Your task to perform on an android device: On the Amazon app, save the Nobero Mens Travel Cotton Solid Hoody to enjoy free standard shipping on automatic deliveries.
Image 0: 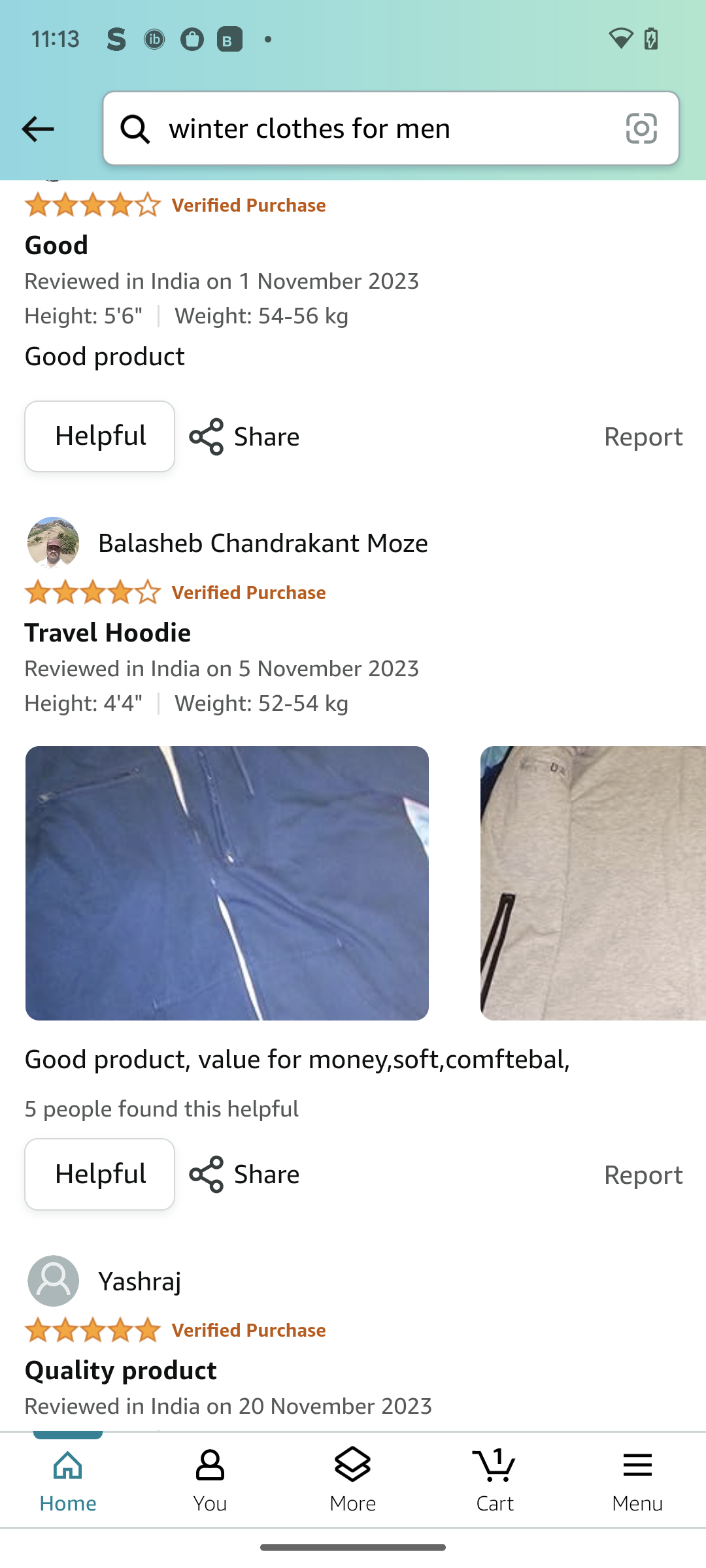
Click on the cart option at the bottom of the screen.
Step 0: click (495, 1479)
Image 1: 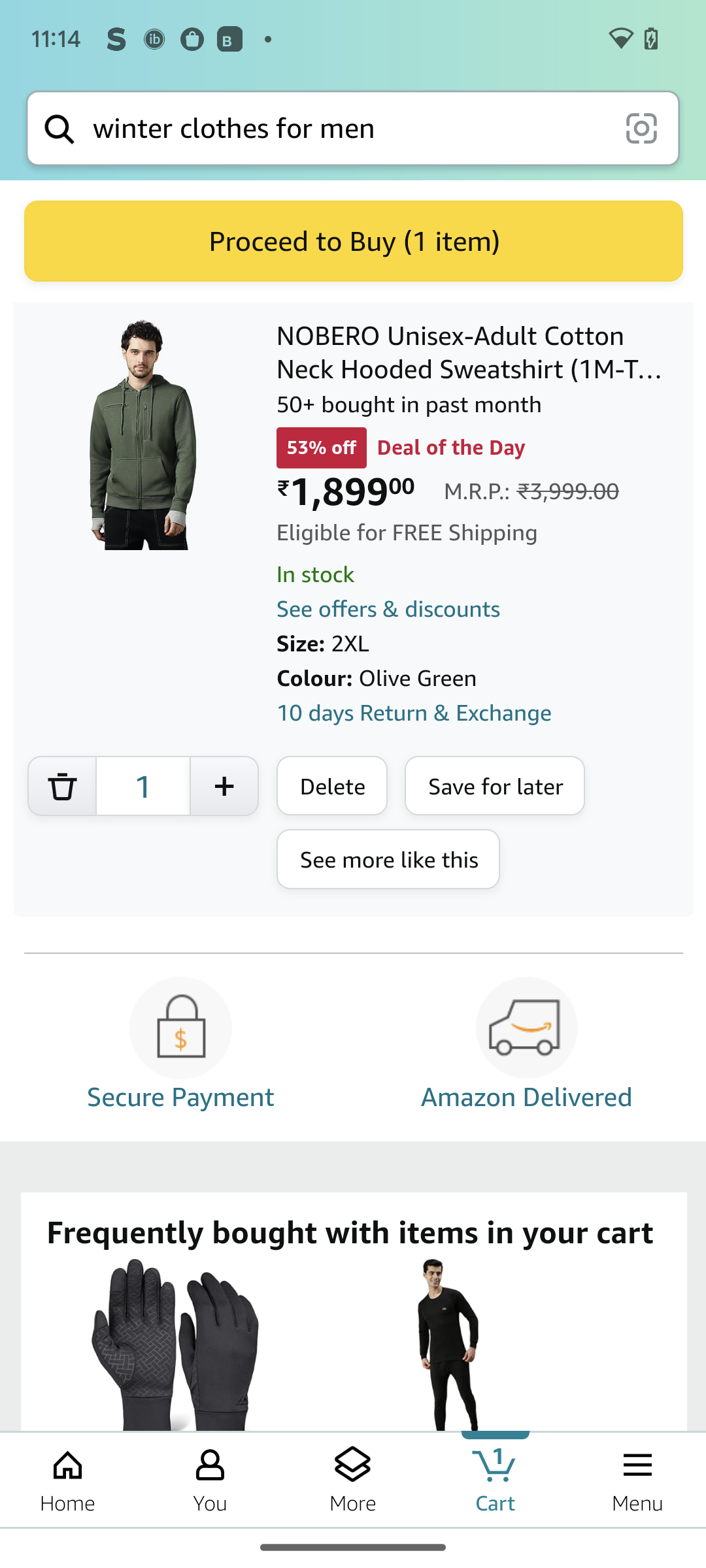
Click on save for later in the middle right of the screen.
Step 1: click (494, 785)